Your task to perform on an android device: Open the Kayak app, I am planning to create a Solo trip plan to Honolulu, Hawaii so I want to find flights from Detroit Departing on Jan. 29, 2024 To Arrive in Honolulu, Hawaii on Feb. 5, 2024 in Business class.
Image 0: 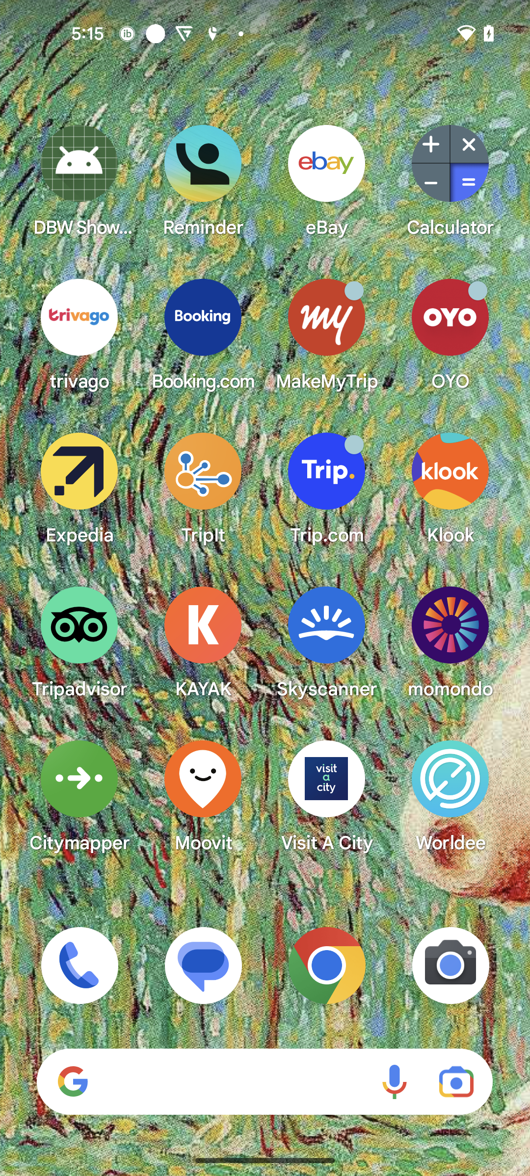
Open the Kayak app
Step 0: open app "KAYAK"
Image 1: 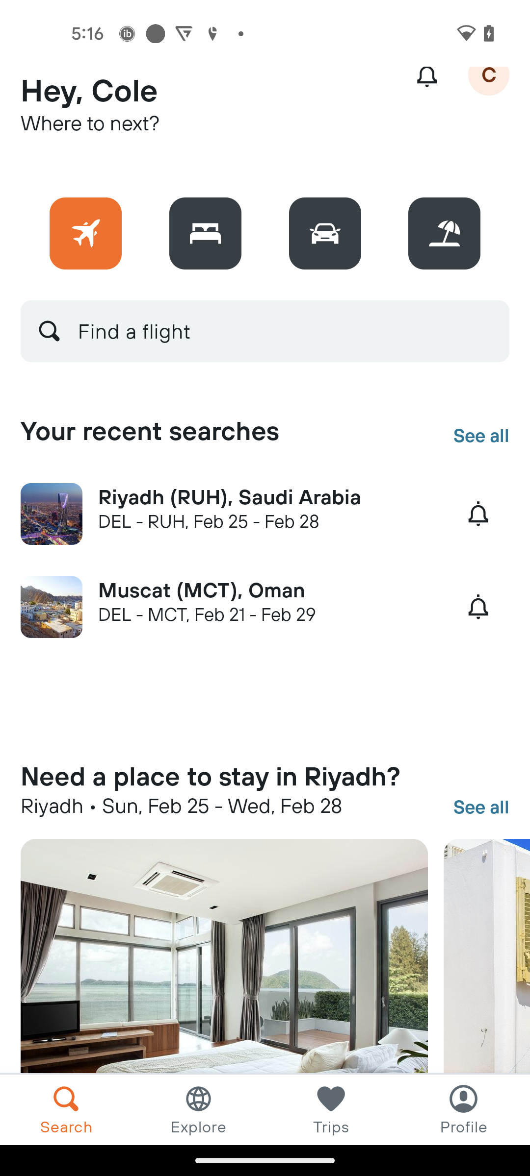
Click on the Find a flight search bar
Step 1: click (134, 331)
Image 2: 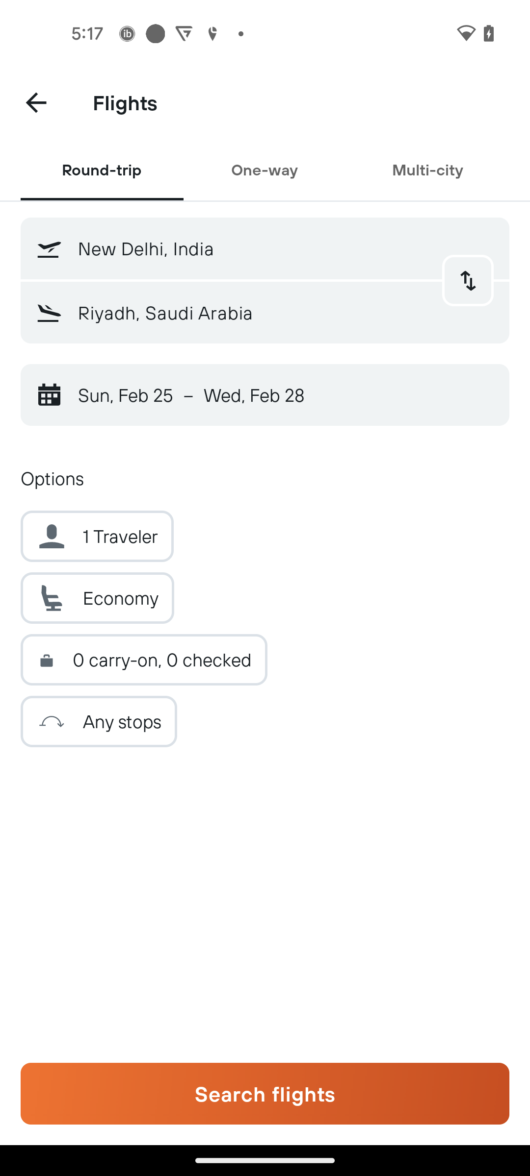
Click on the Departure city section
Step 2: click (286, 248)
Image 3: 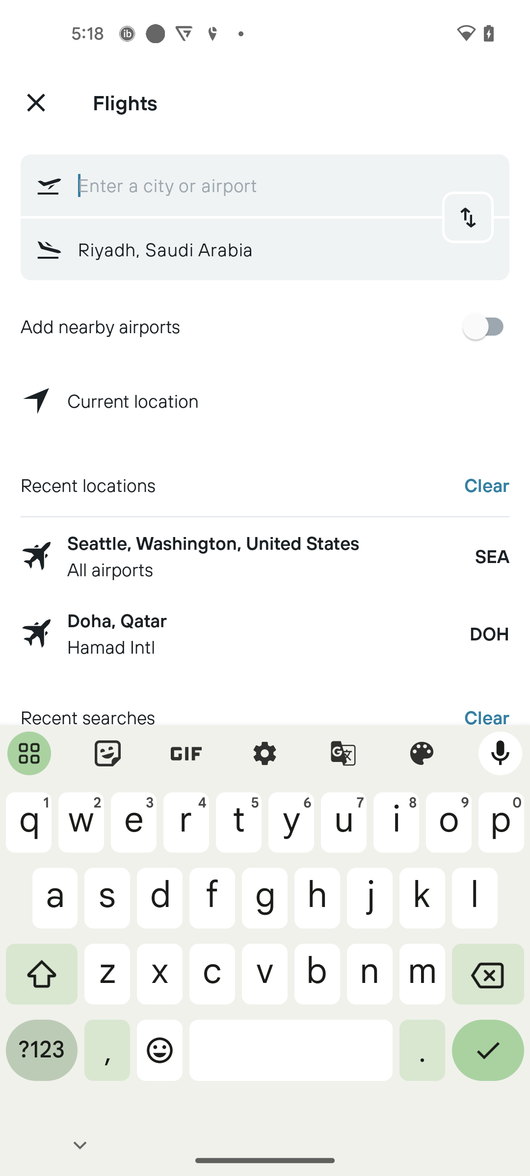
Search for Detroit
Step 3: type "Detroit"
Image 4: 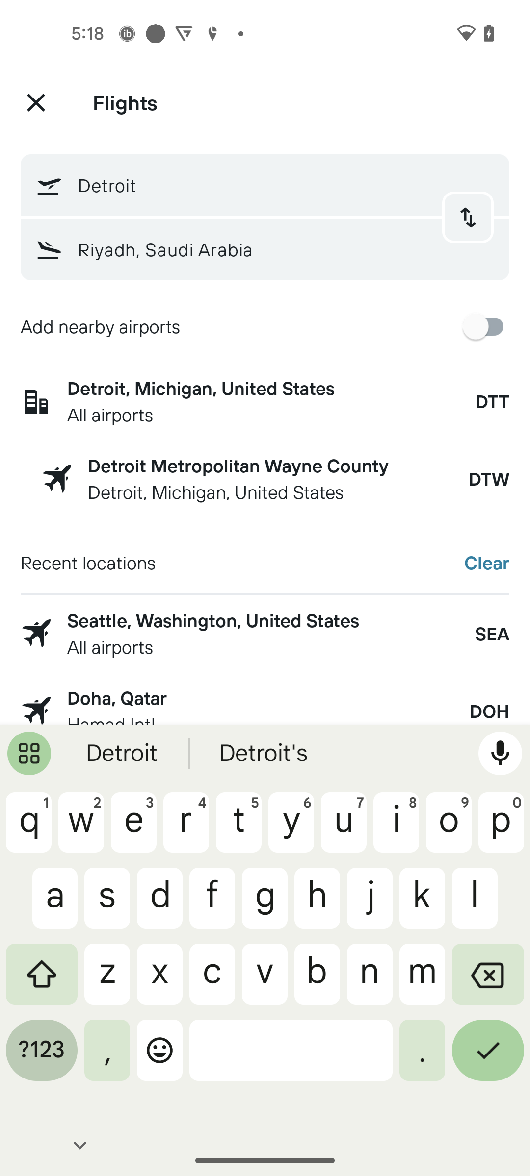
Select the first search suggestion
Step 4: click (271, 388)
Image 5: 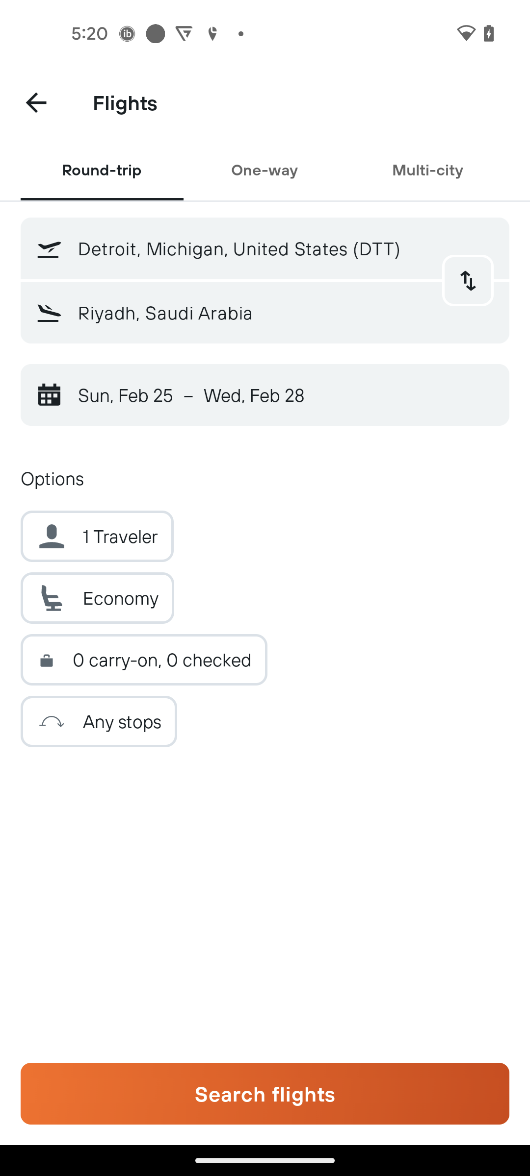
Click on the Arrival city section
Step 5: click (247, 313)
Image 6: 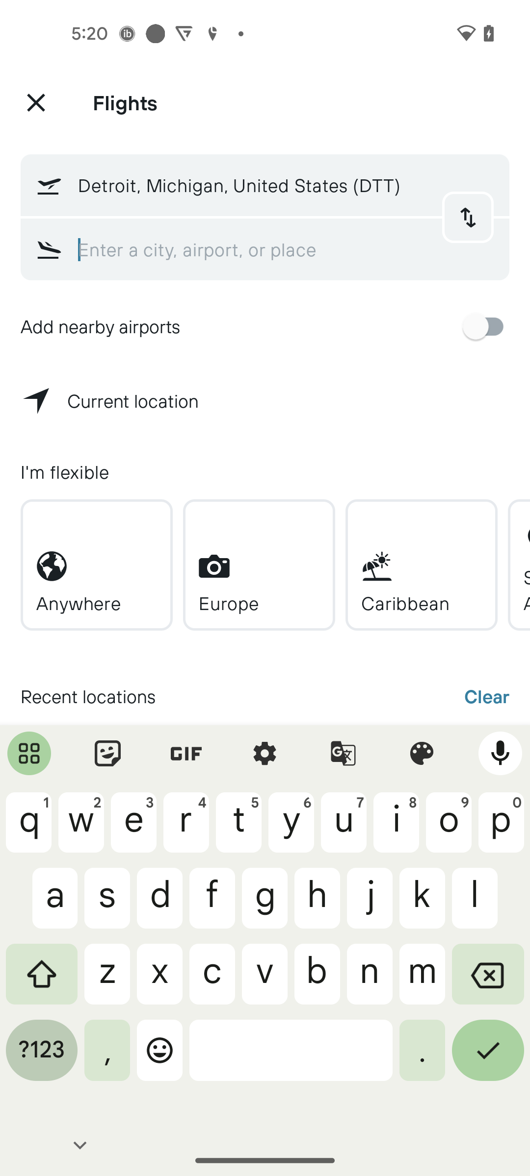
Search for Honolulu
Step 6: type "Honolulu"
Image 7: 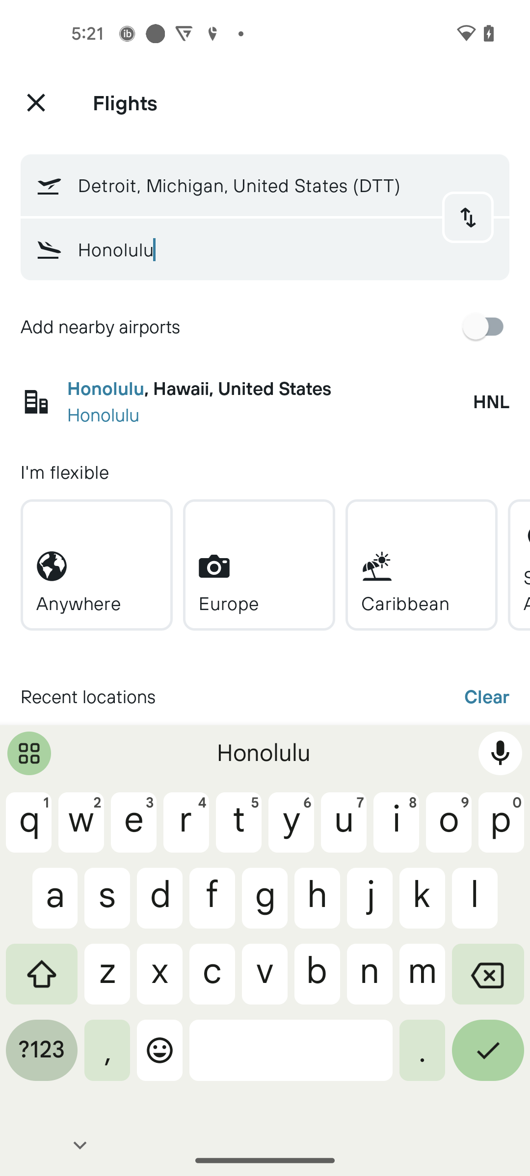
Select the first search suggestion
Step 7: click (270, 388)
Image 8: 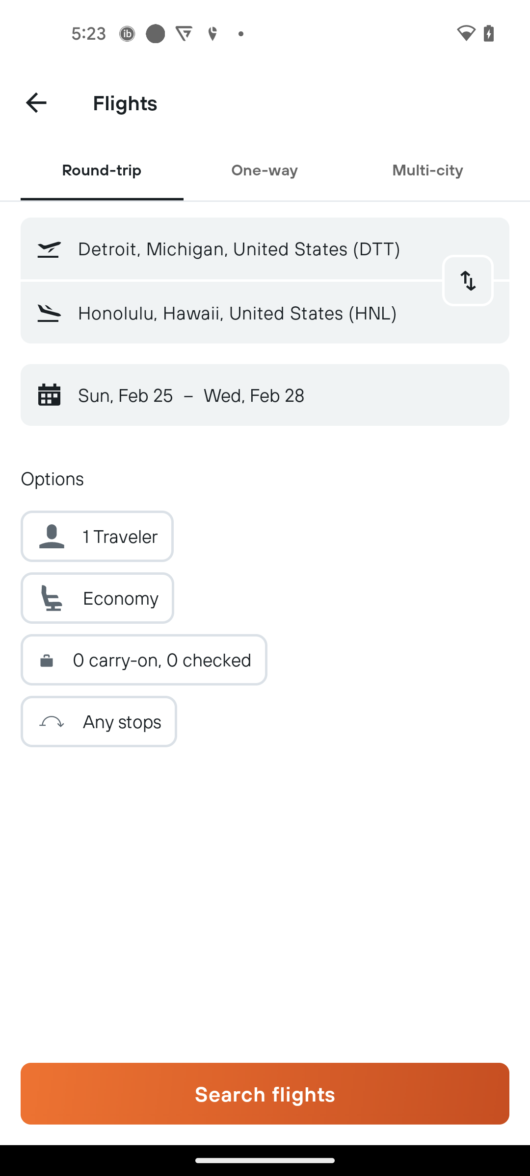
Click on the Date section
Step 8: click (125, 395)
Image 9: 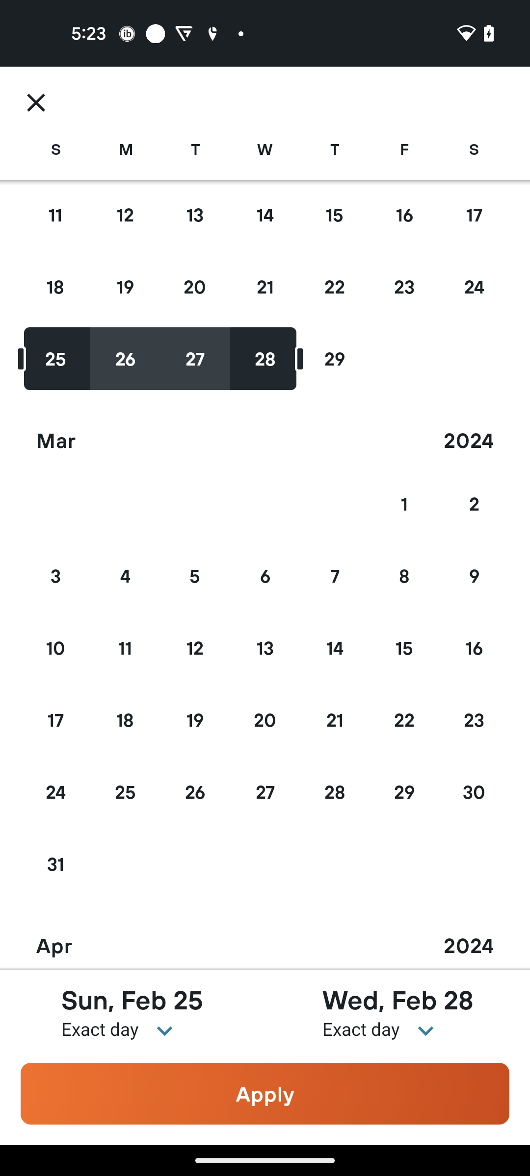
Swipe down
Step 9: scroll up
Image 10: 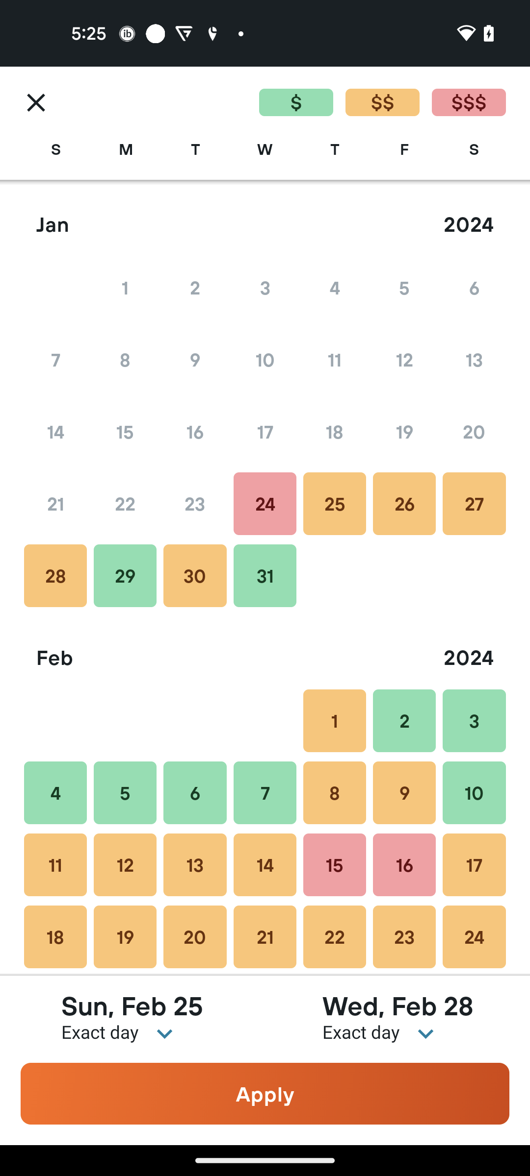
Select the Starting Date Jan. 29, 2024
Step 10: click (125, 575)
Image 11: 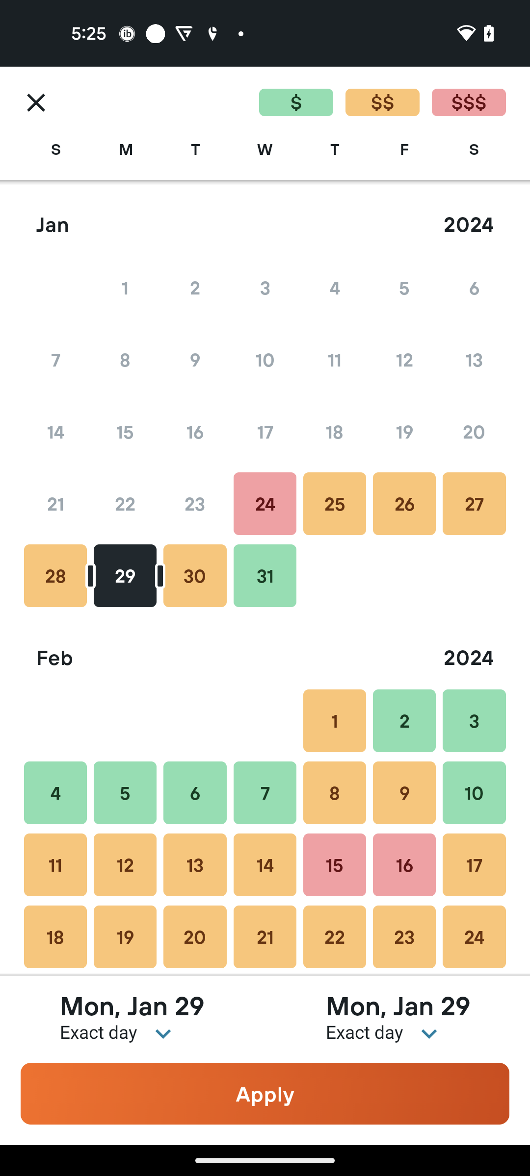
Select the End date Feb. 5, 2024
Step 11: click (125, 793)
Image 12: 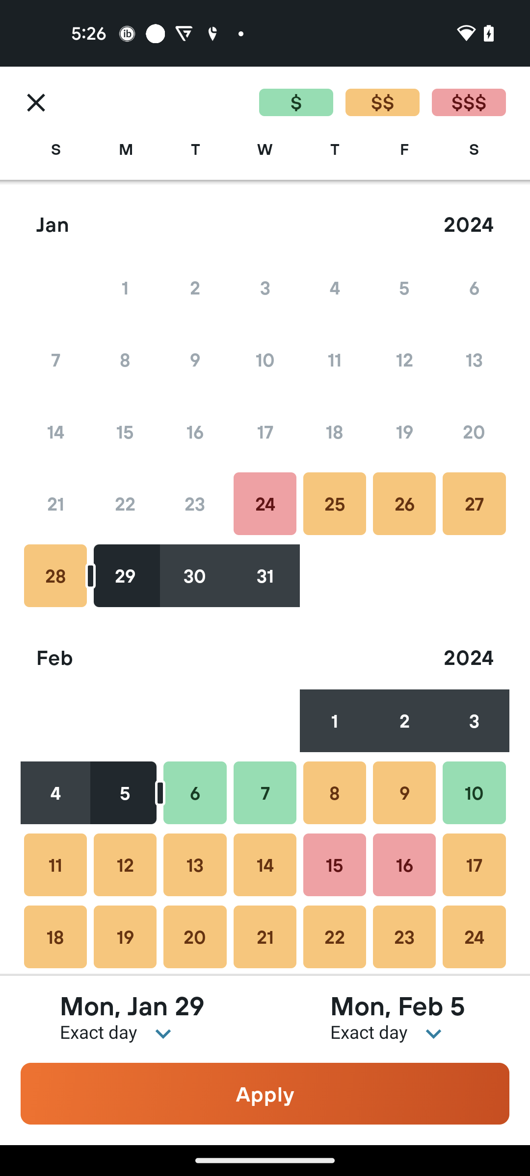
Click on the Apply button
Step 12: click (265, 1094)
Image 13: 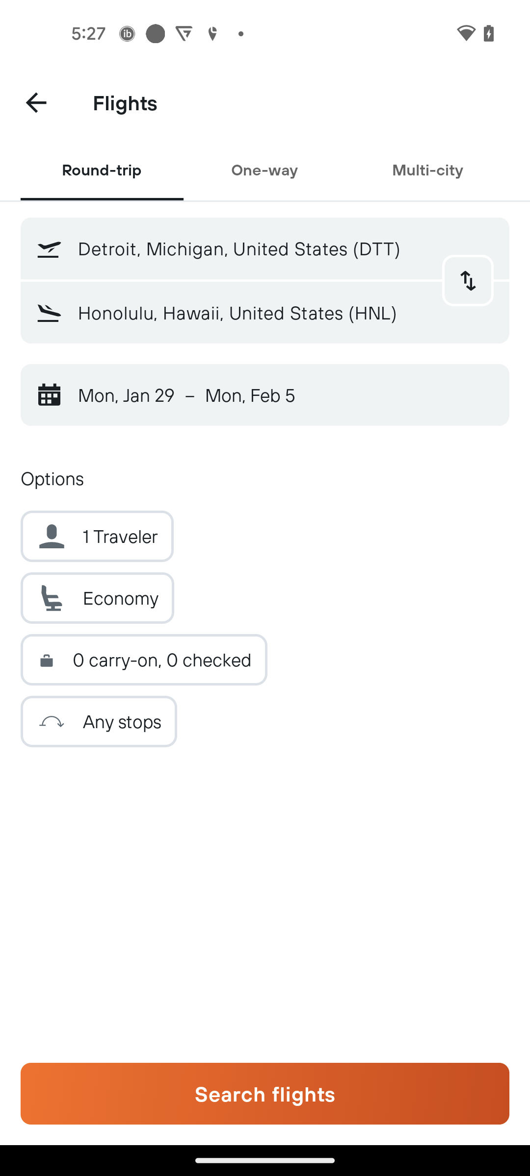
Click on the Economy class section
Step 13: click (97, 598)
Image 14: 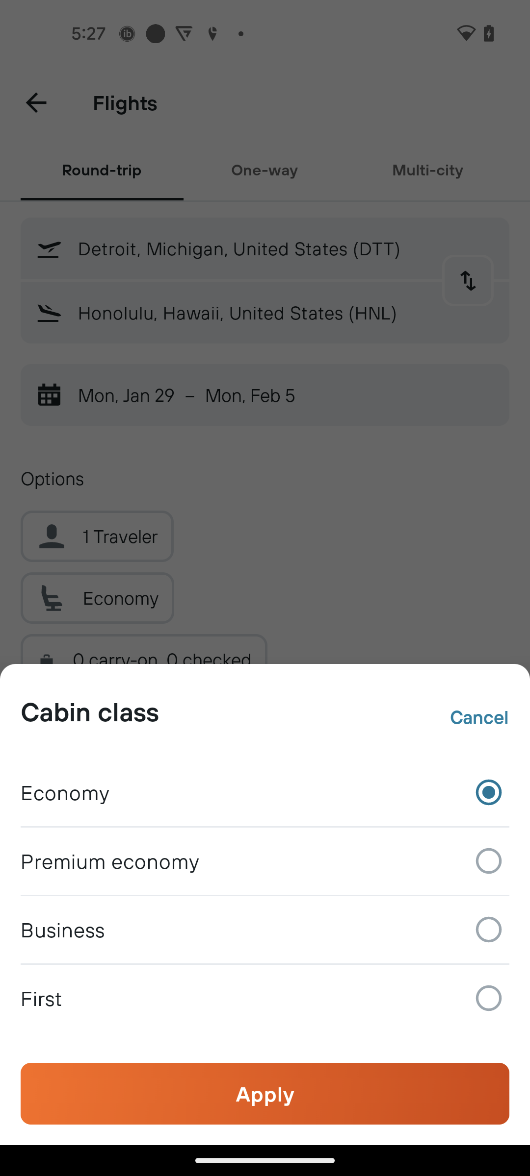
Select the Business class
Step 14: click (265, 930)
Image 15: 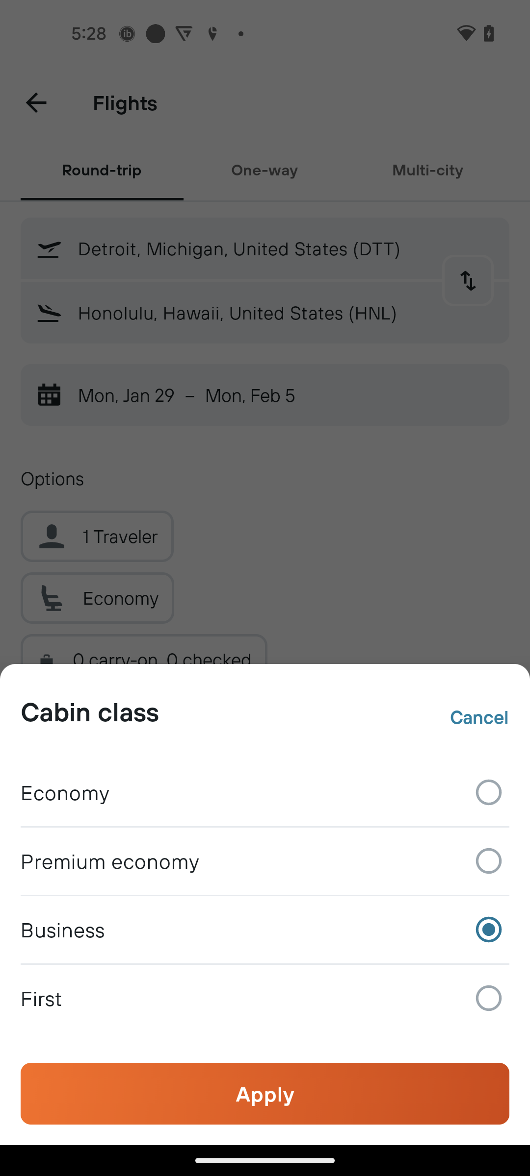
Click on the Apply button
Step 15: click (265, 1094)
Image 16: 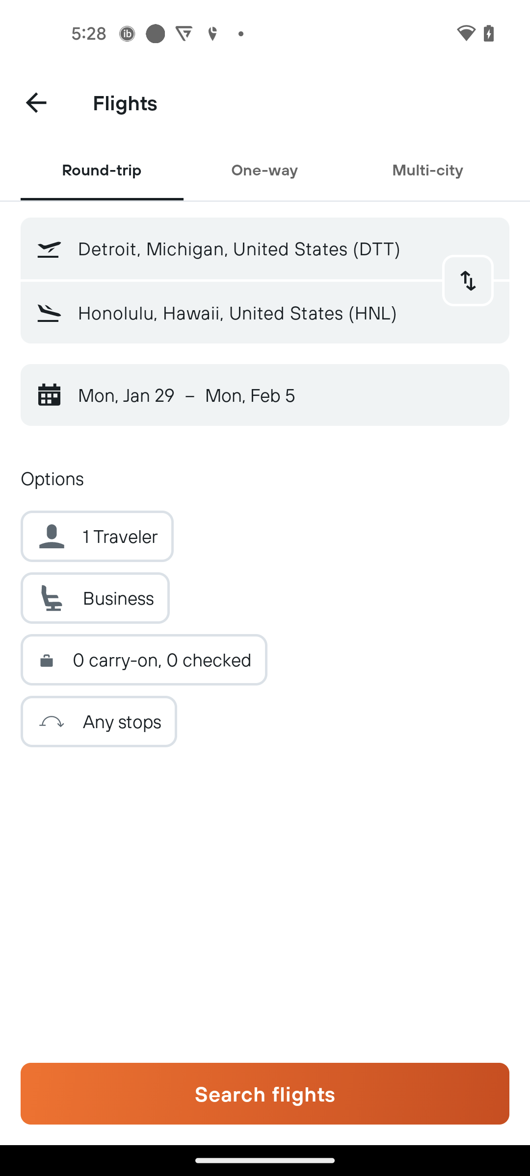
Click on the Search Flights button
Step 16: click (265, 1094)
Image 17: 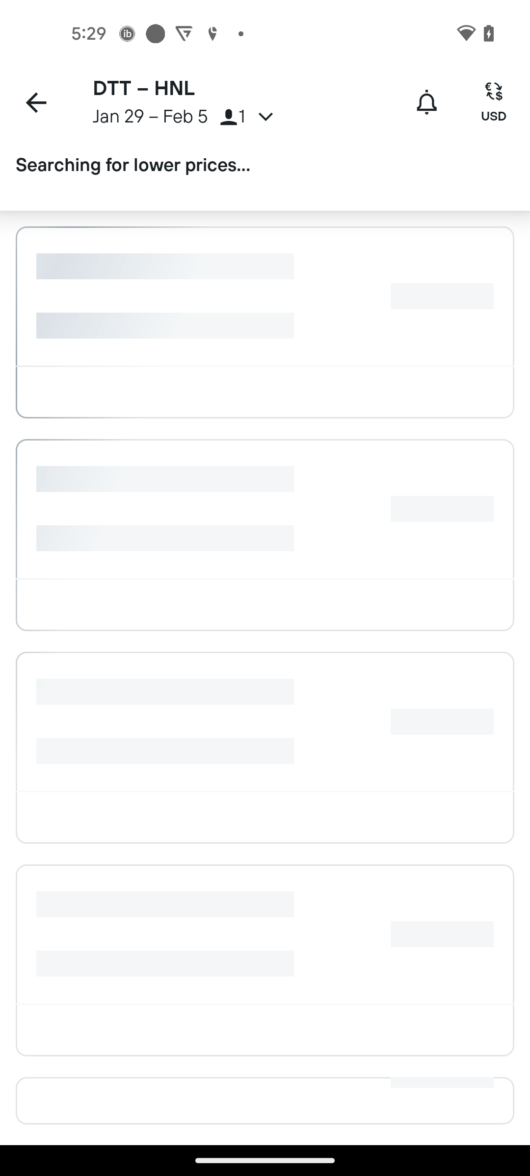
Click on the Search Flights button
Step 17: wait